Your task to perform on an android device: I want to scan a plant photo to check its identity. Identify the plant in the PlantCam app.
Image 0: 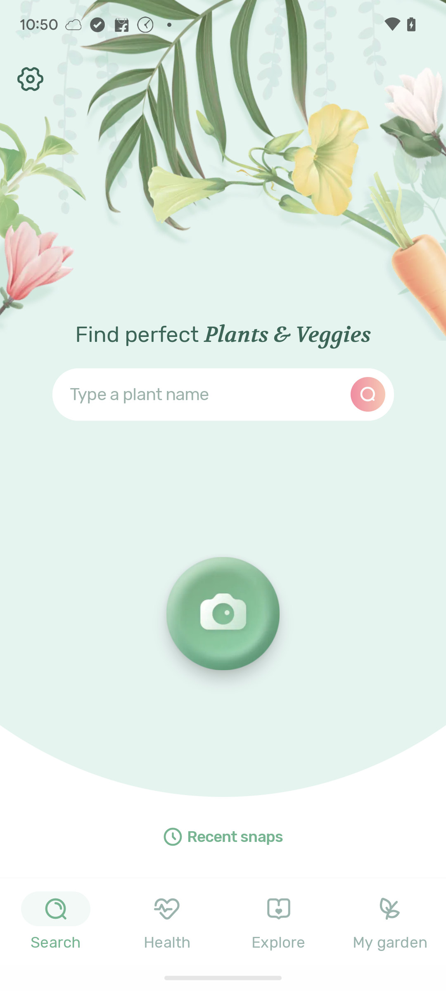
Open the PlantCam app.
Step 0: open app "PlantCam"
Image 1: 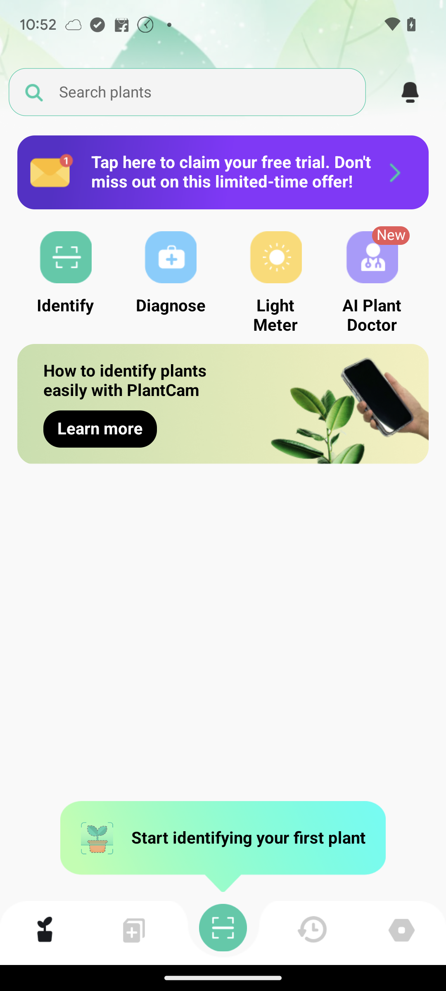
Click on the scanner icon.
Step 1: click (223, 927)
Image 2: 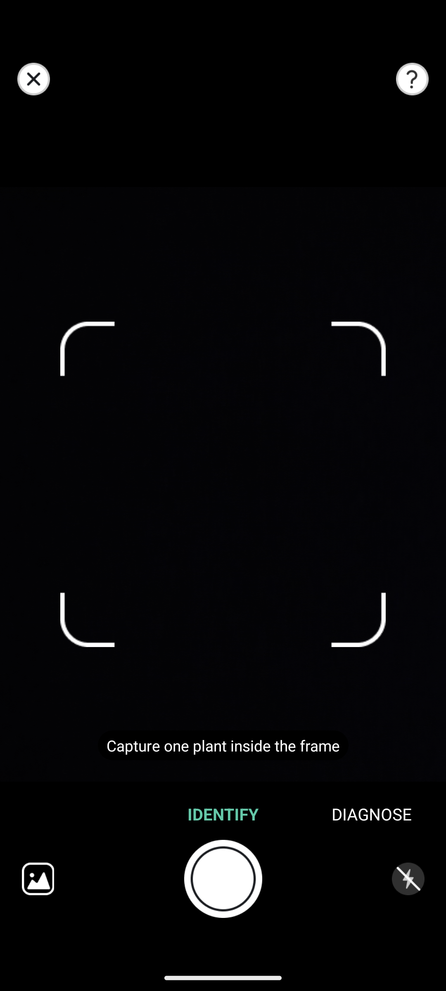
Click on the gallery icon.
Step 2: click (38, 878)
Image 3: 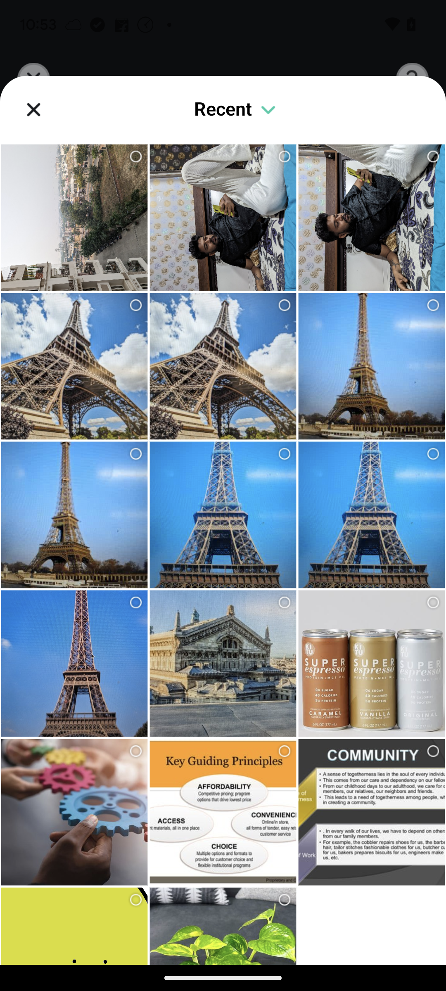
Select the last photo that is of a plant.
Step 3: click (223, 926)
Image 4: 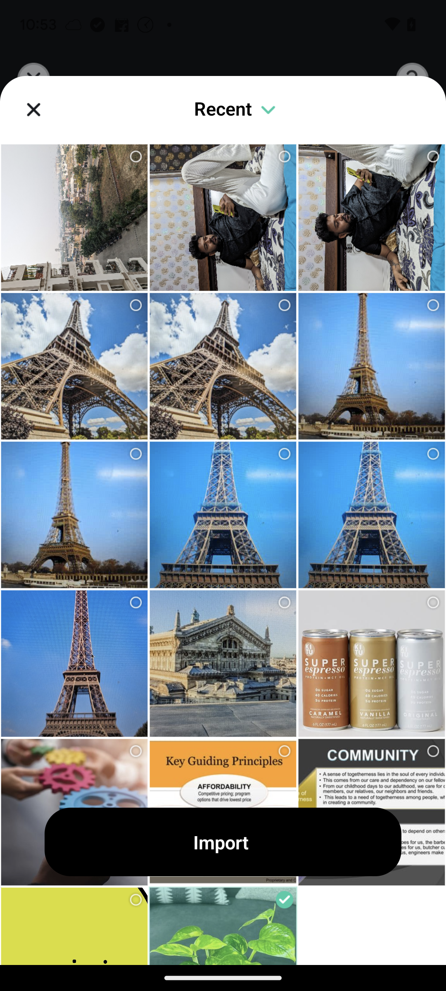
Click on the import button.
Step 4: click (223, 842)
Image 5: 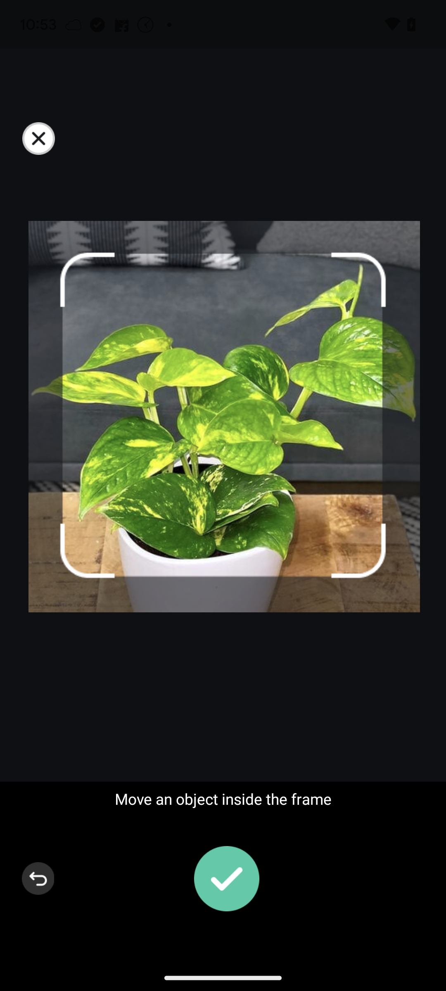
Click on the tick button.
Step 5: click (226, 878)
Image 6: 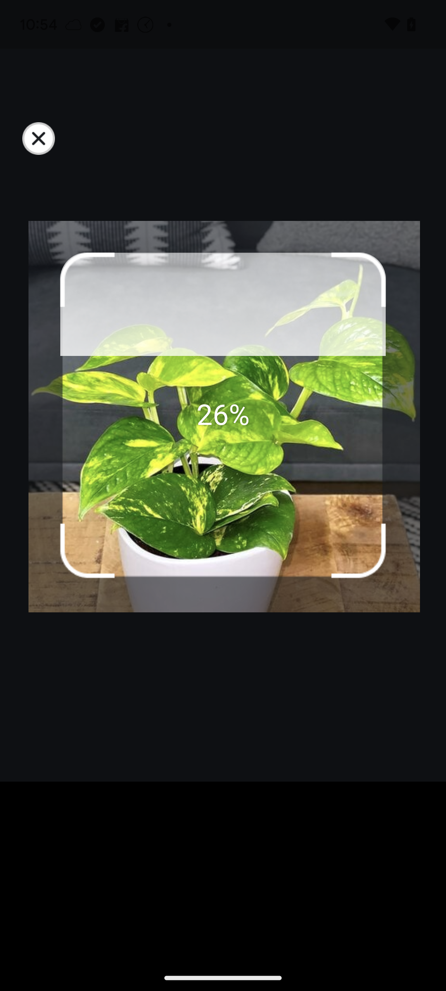
Click on the tick button.
Step 6: wait